Your task to perform on an android device: I want to create a document with the text "My most favourite movies are Parasite, Shutter Island, The Shawshank Redemption, The Matrix, Interstellar, etc." in Google Docs.
Image 0: 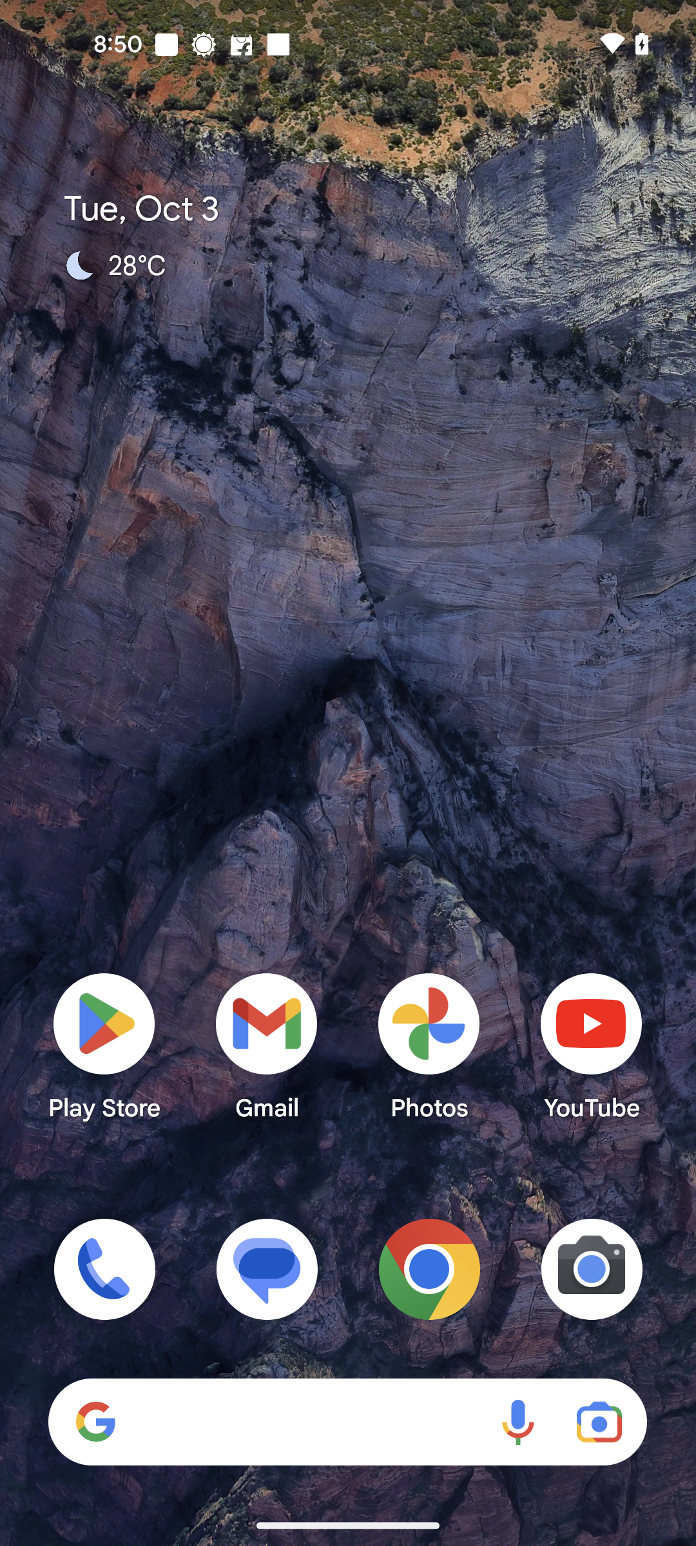
Open the Google docs app
Step 0: open app "Docs"
Image 1: 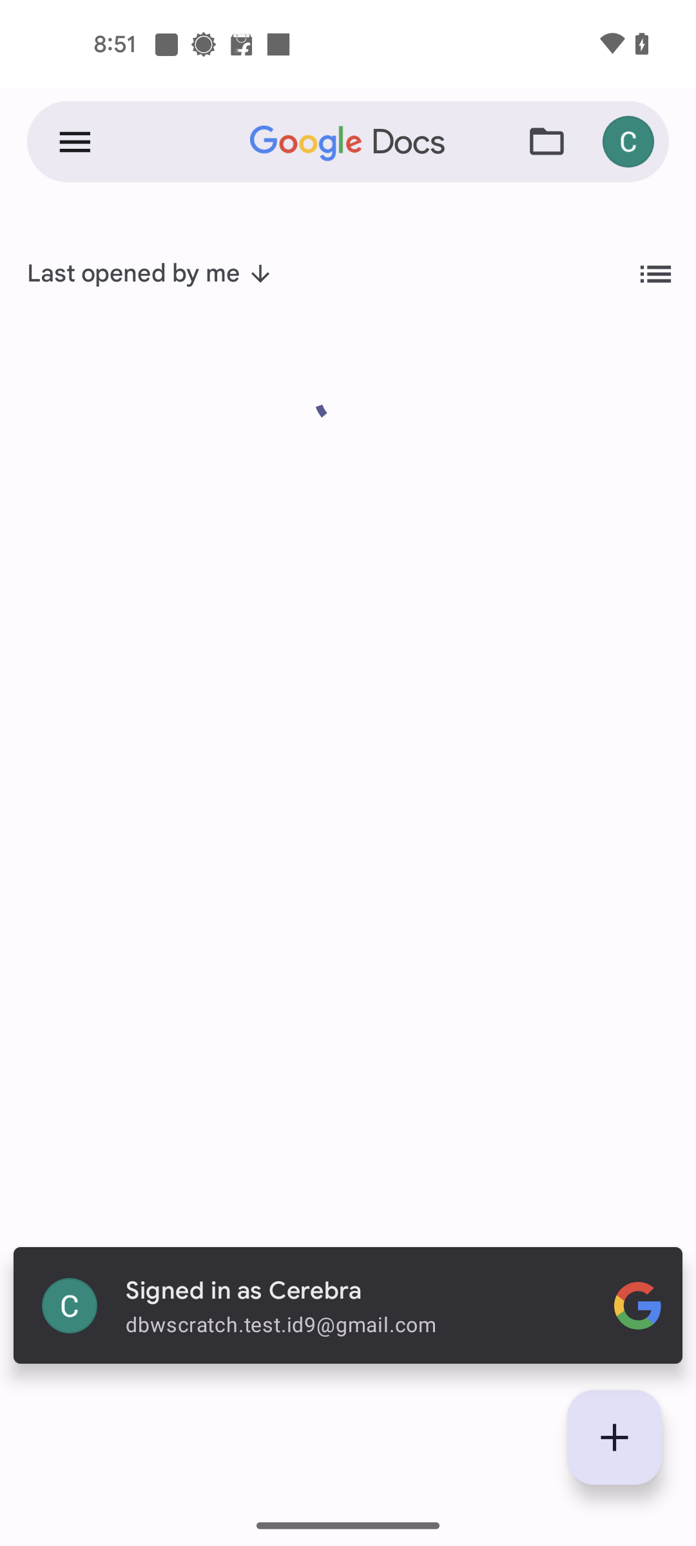
Open the Google docs app
Step 1: wait
Image 2: 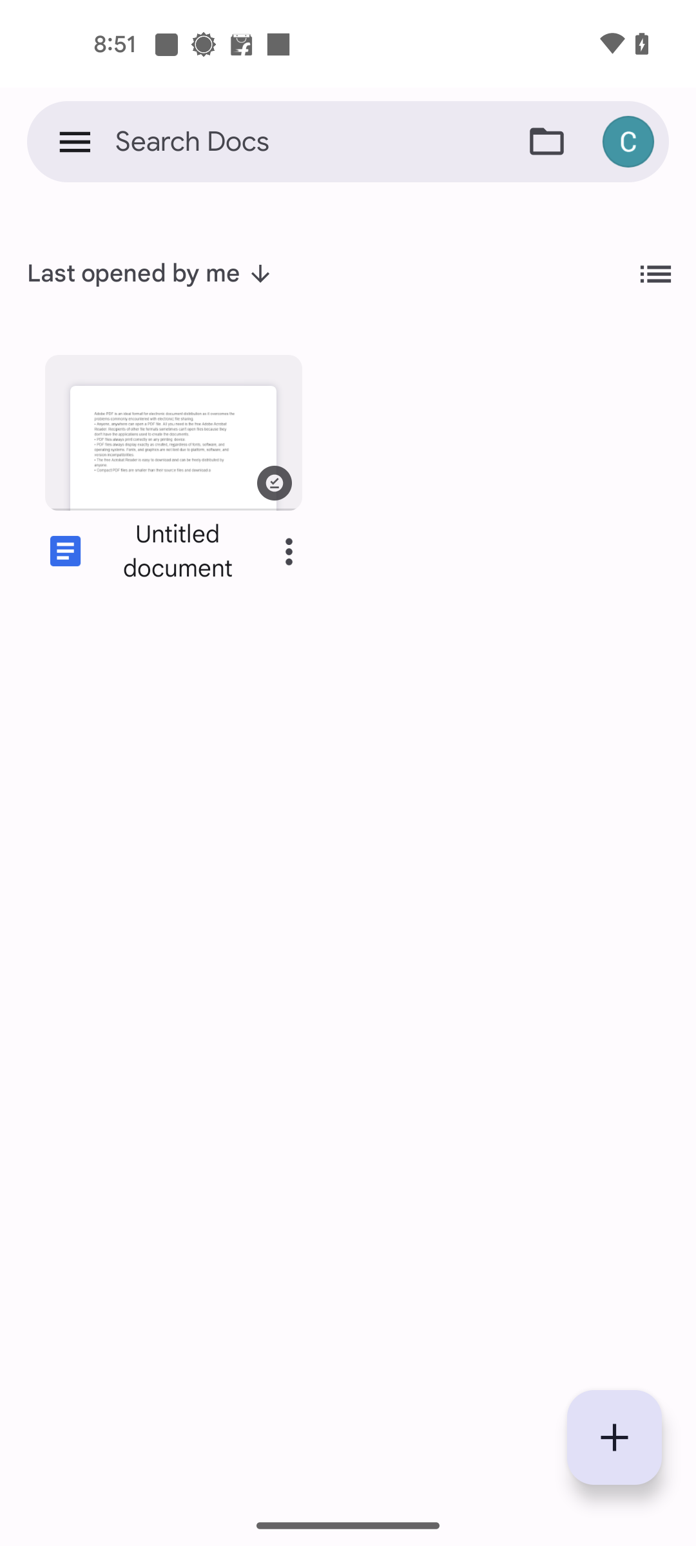
Click on the Plus icon at the bottom right corner of the screen
Step 2: click (614, 1437)
Image 3: 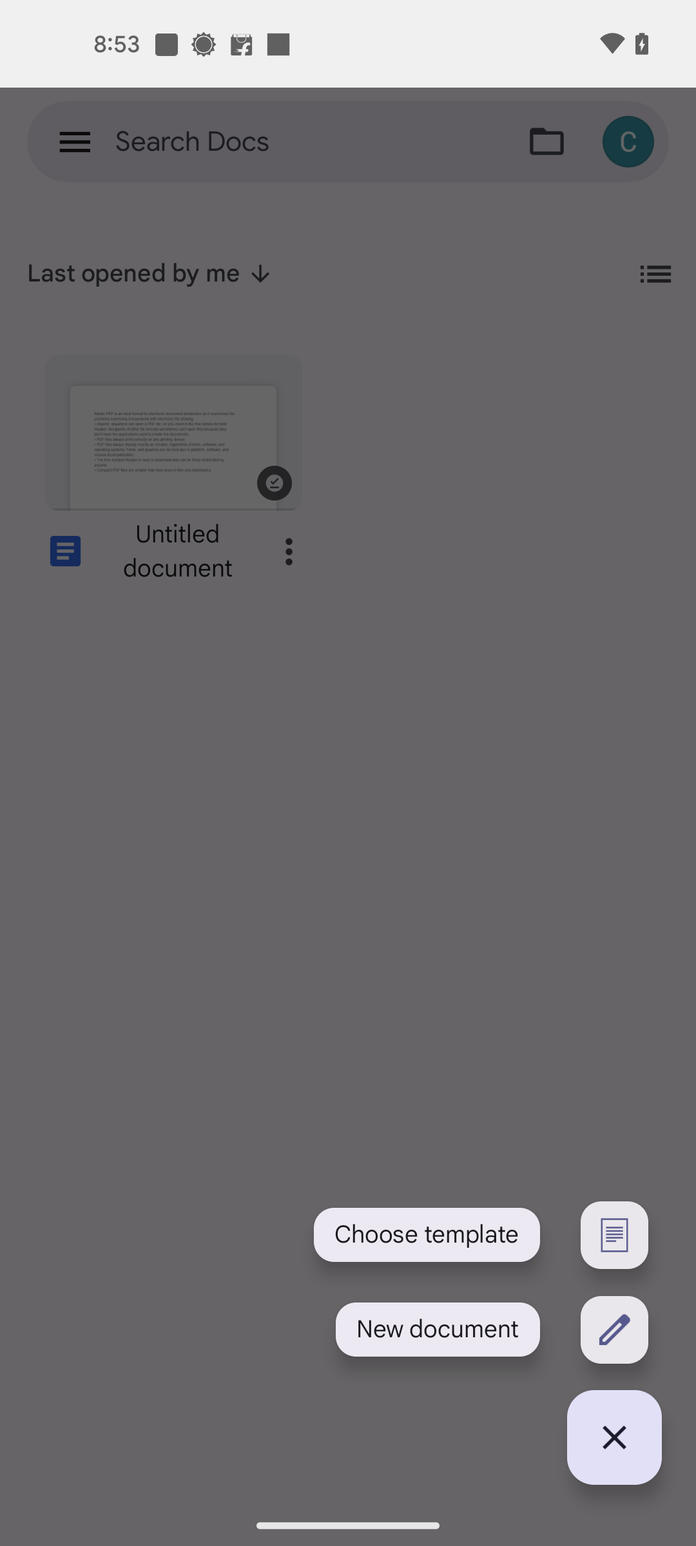
Click on the New Document option
Step 3: click (438, 1329)
Image 4: 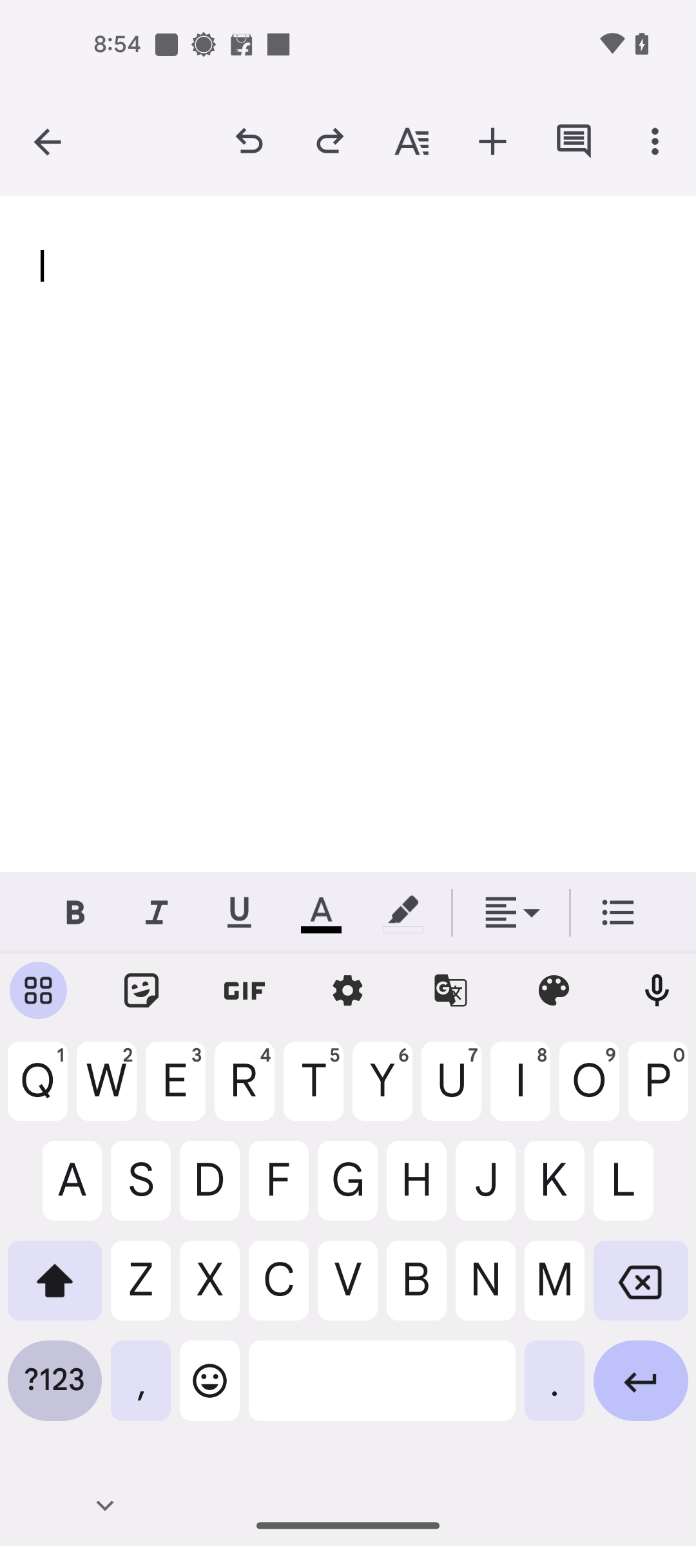
Add My most favourite movies are Parasite, Shutter Island, The Shawshank Redemption, The Matrix, Interstellar, etc.in the document
Step 4: type "My most favourite movies are Parasite, Shutter Island, The Shawshank Redemption, The Matrix, Interstellar, etc."